Your task to perform on an android device: A few days ago, I made a file named "Venice tour," and right now I want to review that file to make sure there won't be any issues in the future. Use the Google Files app to look up the Venice tour.
Image 0: 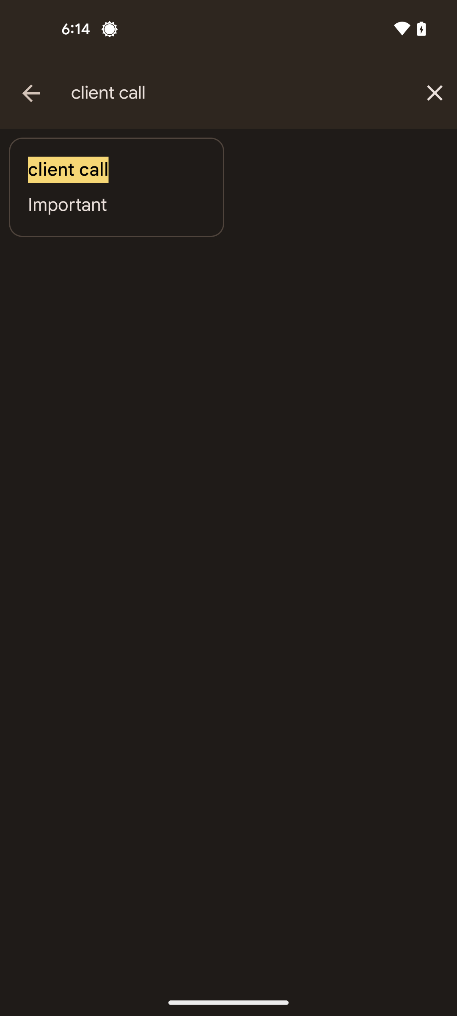
Open the google files app
Step 0: open app "Files by Google"
Image 1: 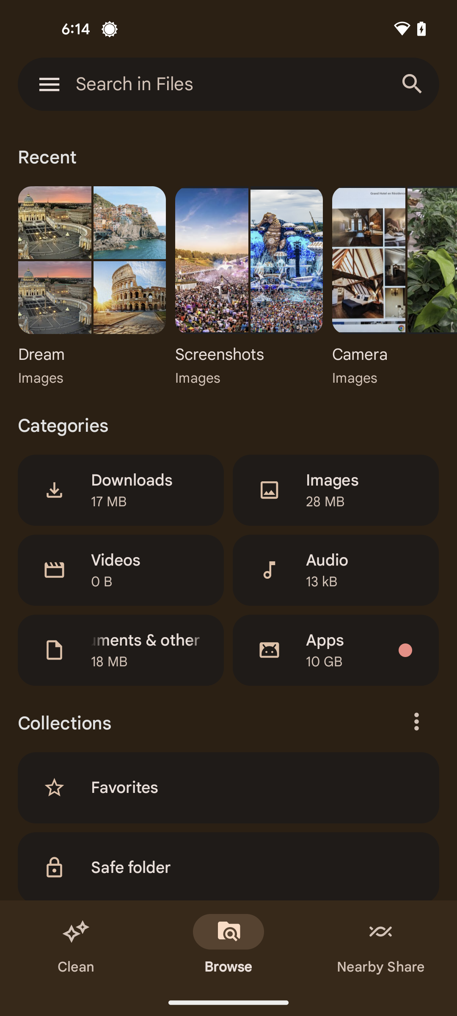
Tap on the search bar at the top of the screen
Step 1: click (412, 84)
Image 2: 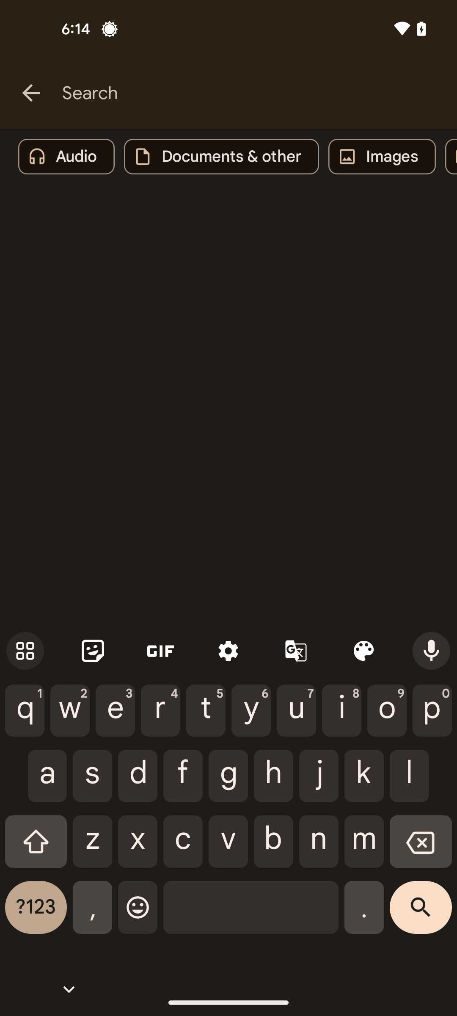
Search for Venice tour file
Step 2: type "Venice tour"
Image 3: 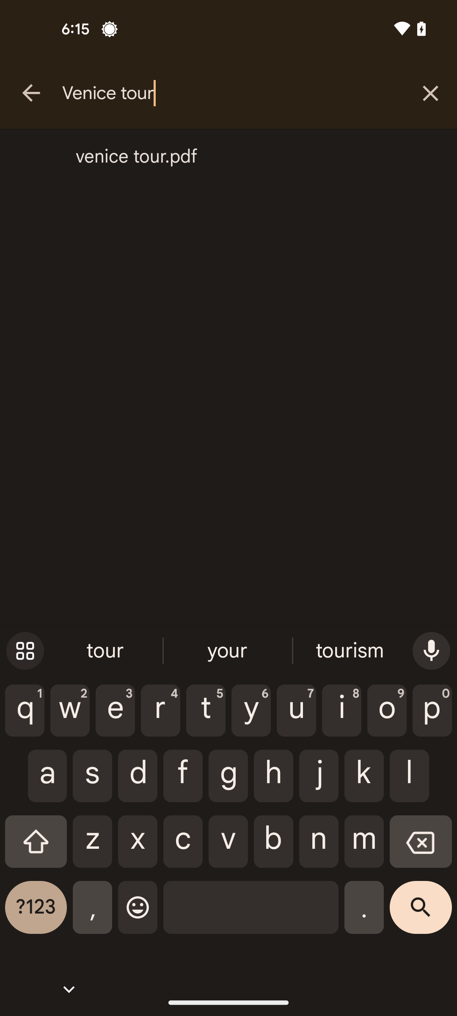
Tap on the search result
Step 3: click (240, 157)